Your task to perform on an android device: Share Acg note
Image 0: 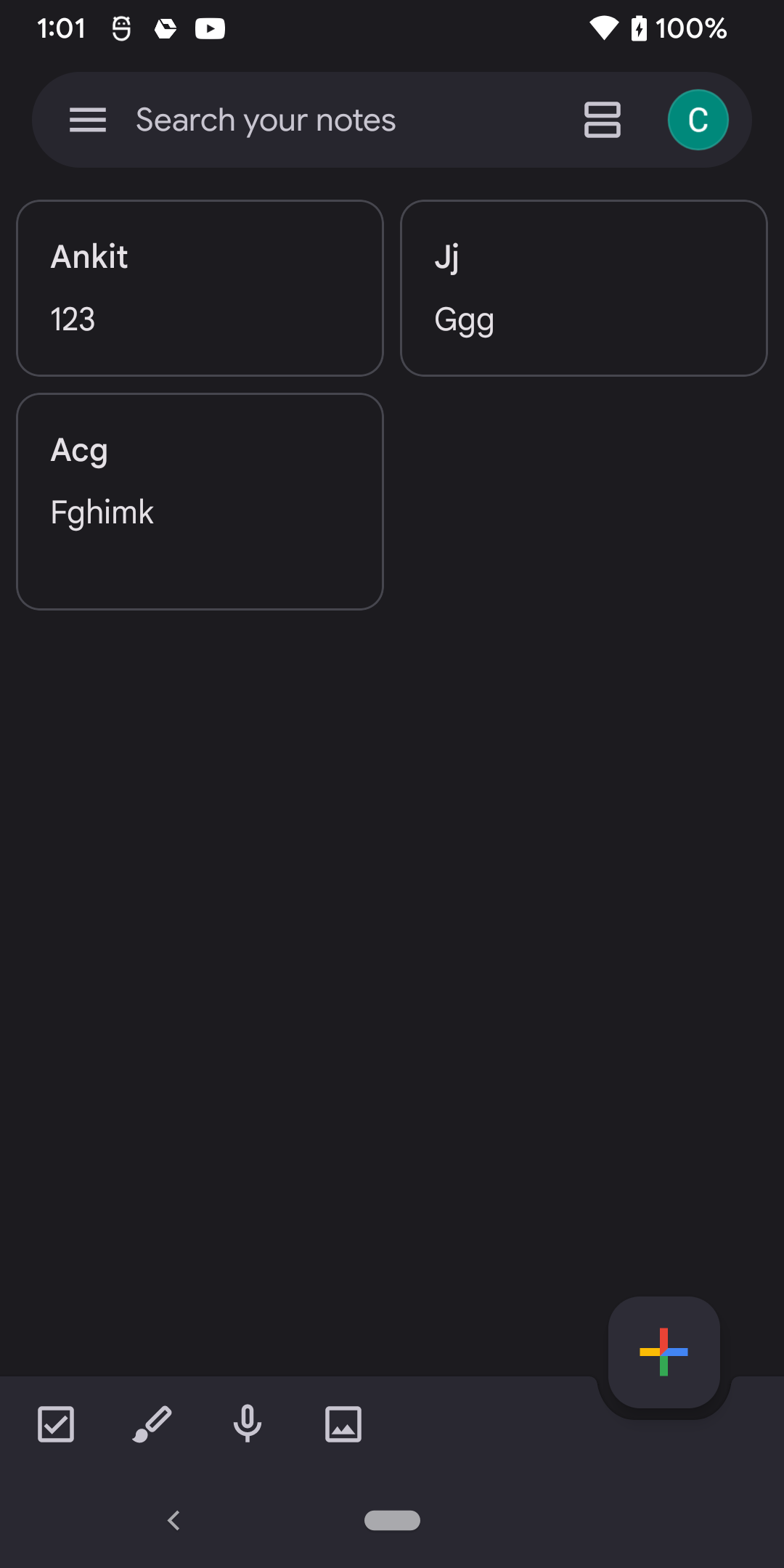
click on Acg note
Step 0: click (200, 533)
Image 2: 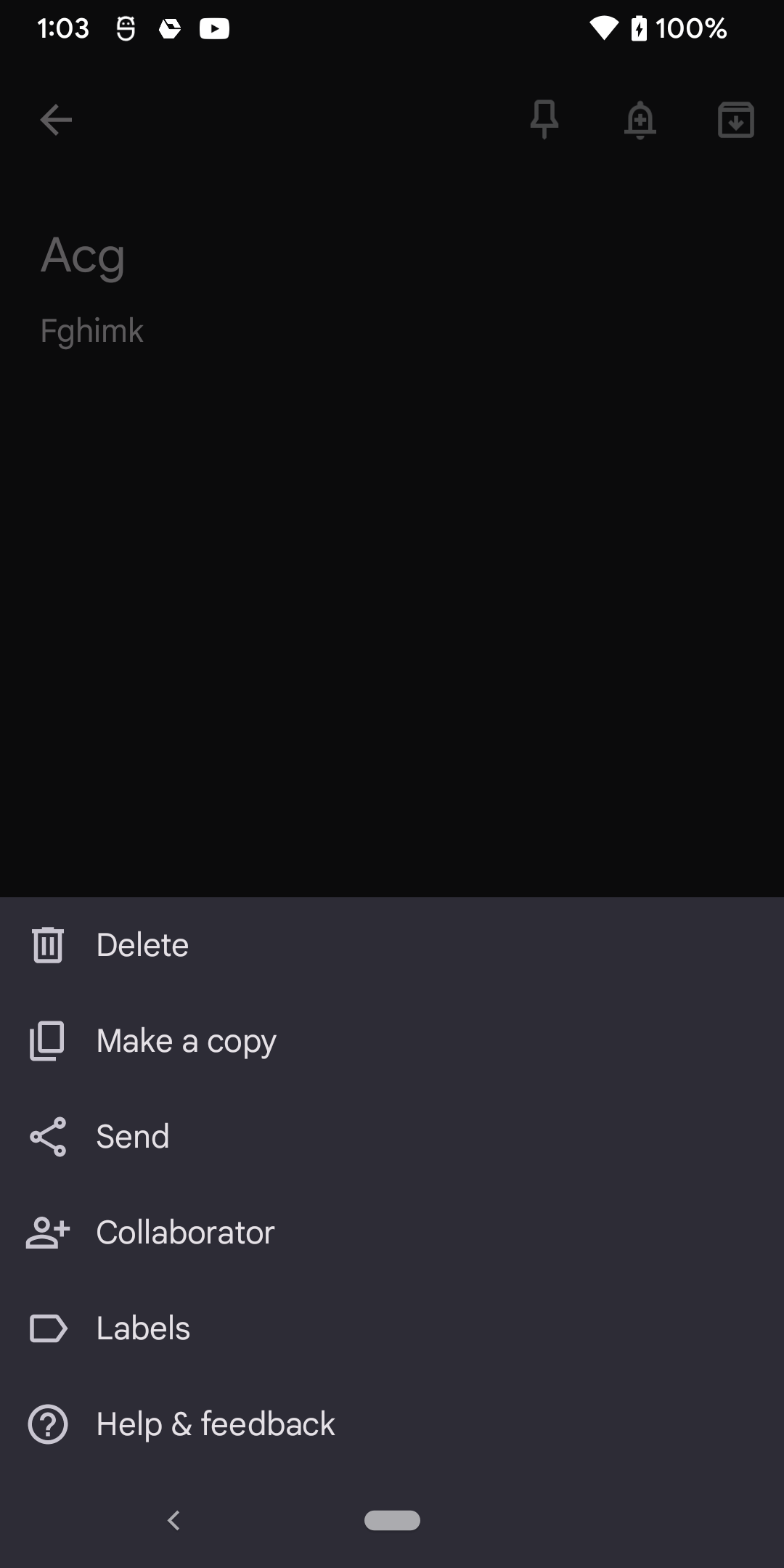
click on send
Step 2: click (392, 1137)
Image 3: 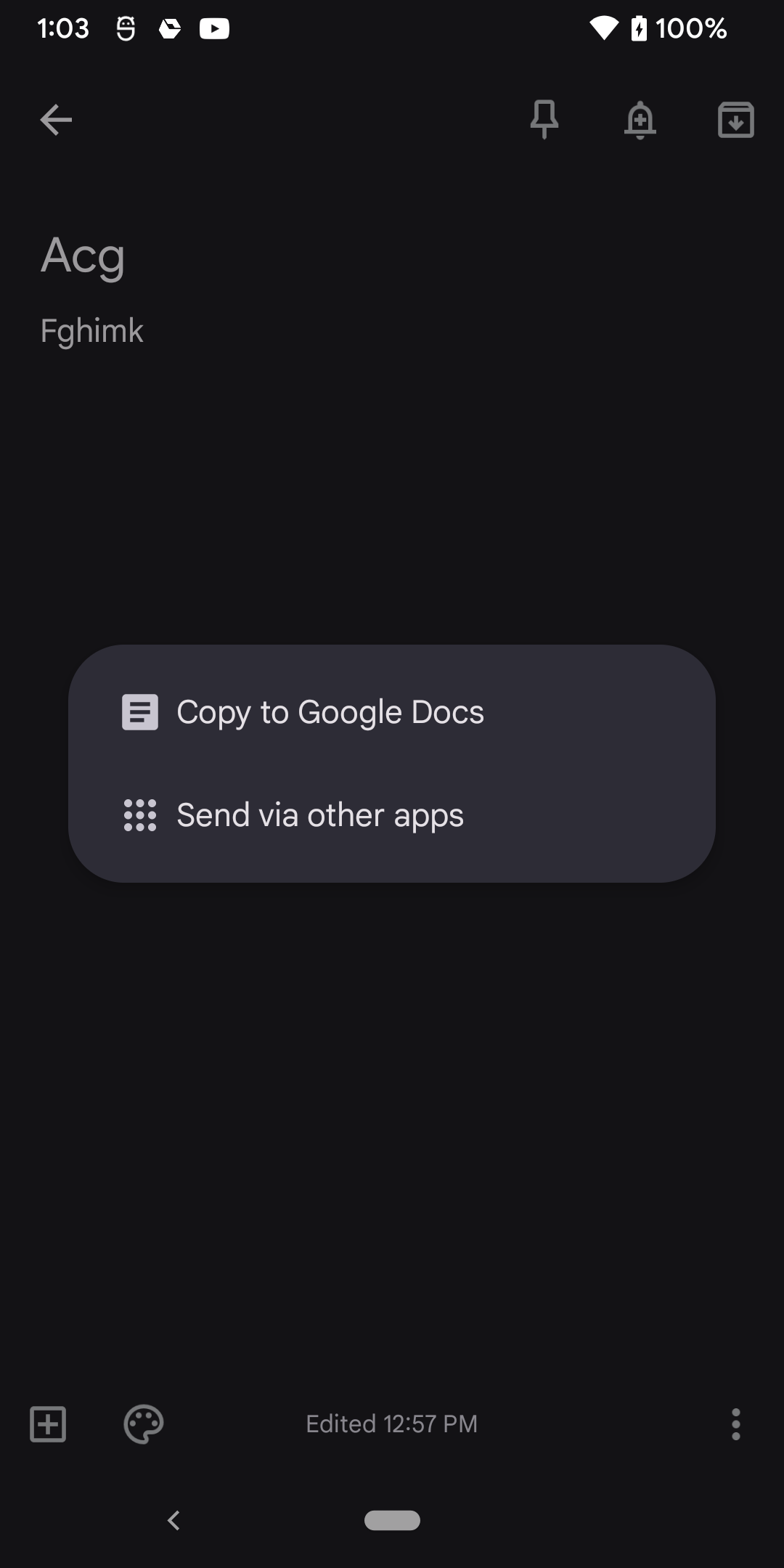
click on send via other apps
Step 3: click (416, 814)